Your task to perform on an android device: Open the FunEasyLearn app and change the name to Global in the profile details 
Image 0: 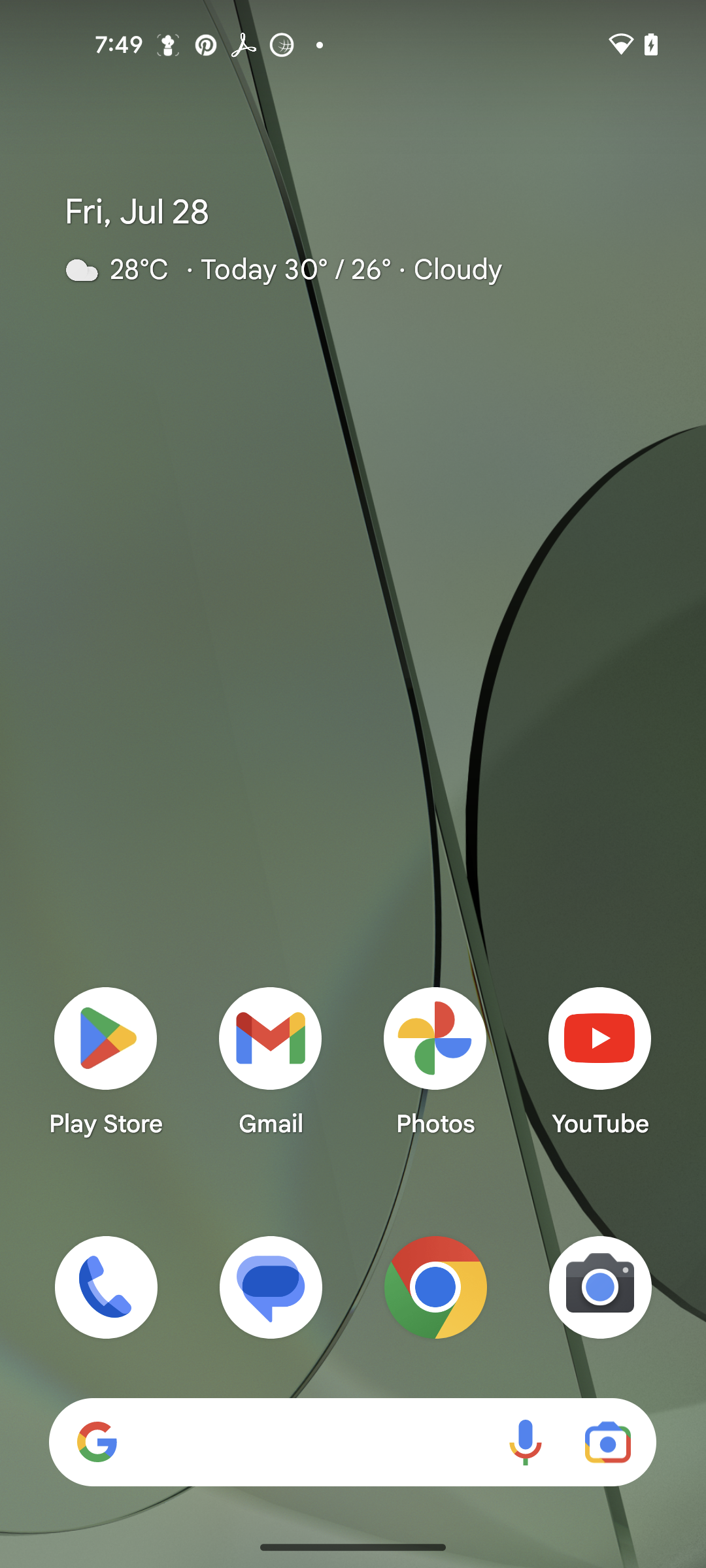
Open the FunEasyLearn app
Step 0: open app "FunEasyLearn"
Image 1: 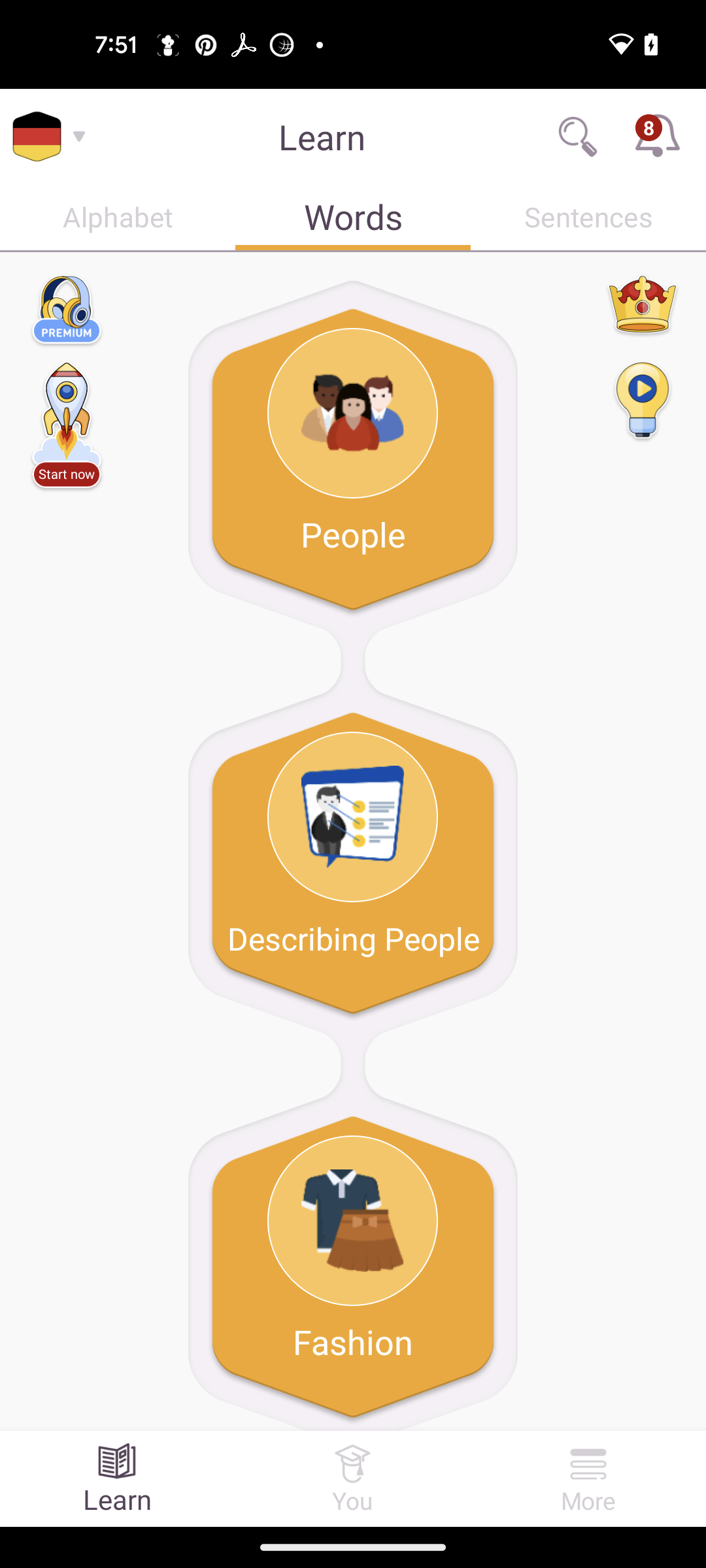
go to You tab
Step 1: click (353, 1478)
Image 2: 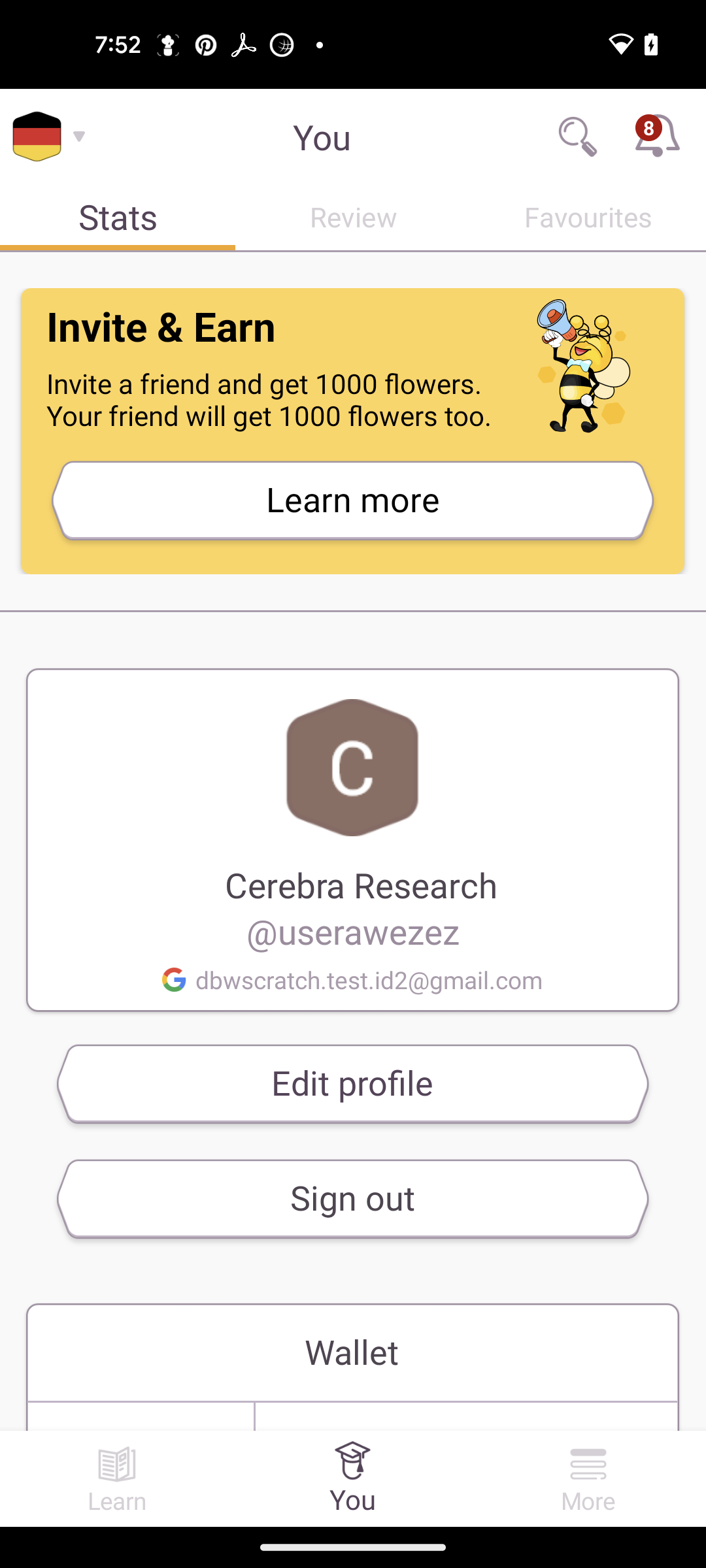
click on edit profile
Step 2: click (352, 1083)
Image 3: 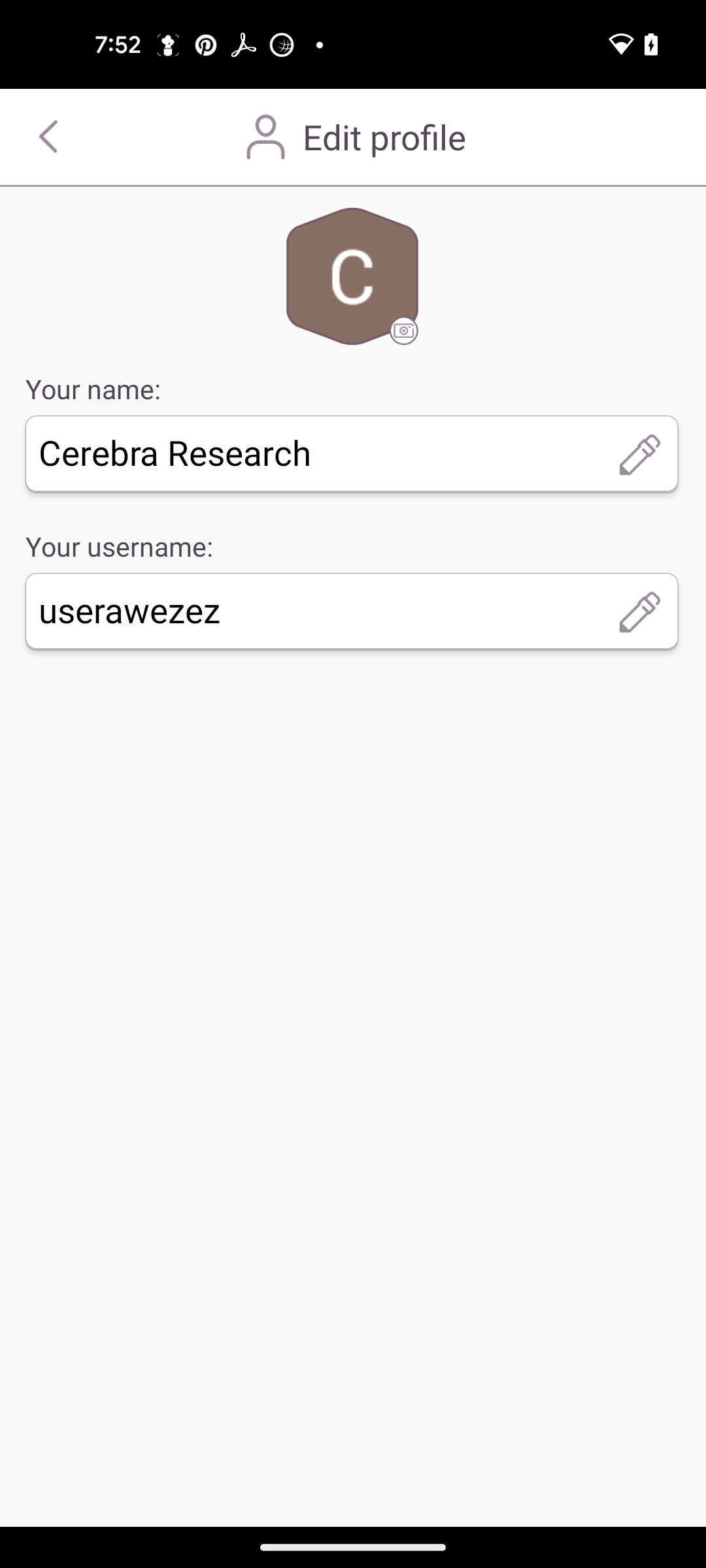
click on edit your name
Step 3: click (286, 452)
Image 4: 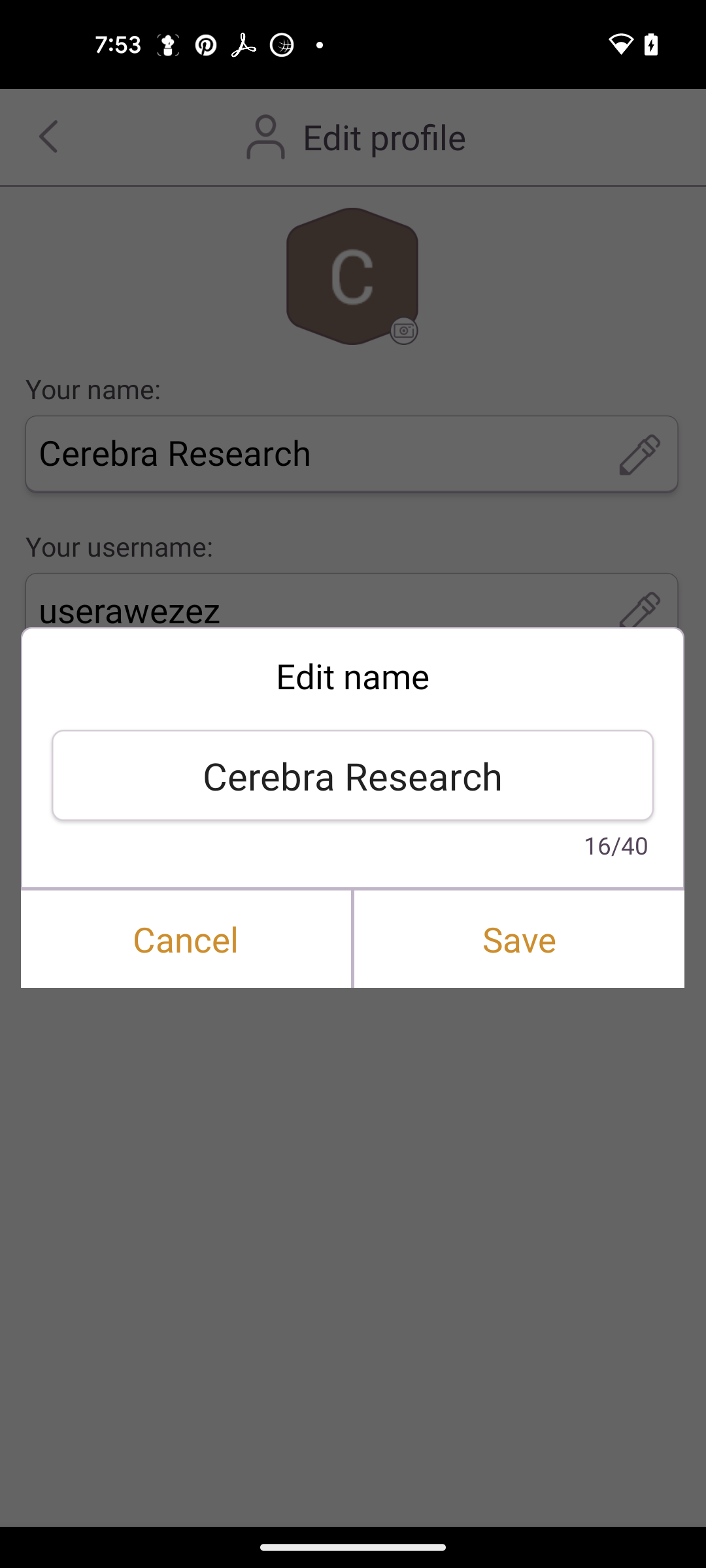
click on edit name
Step 4: click (352, 776)
Image 5: 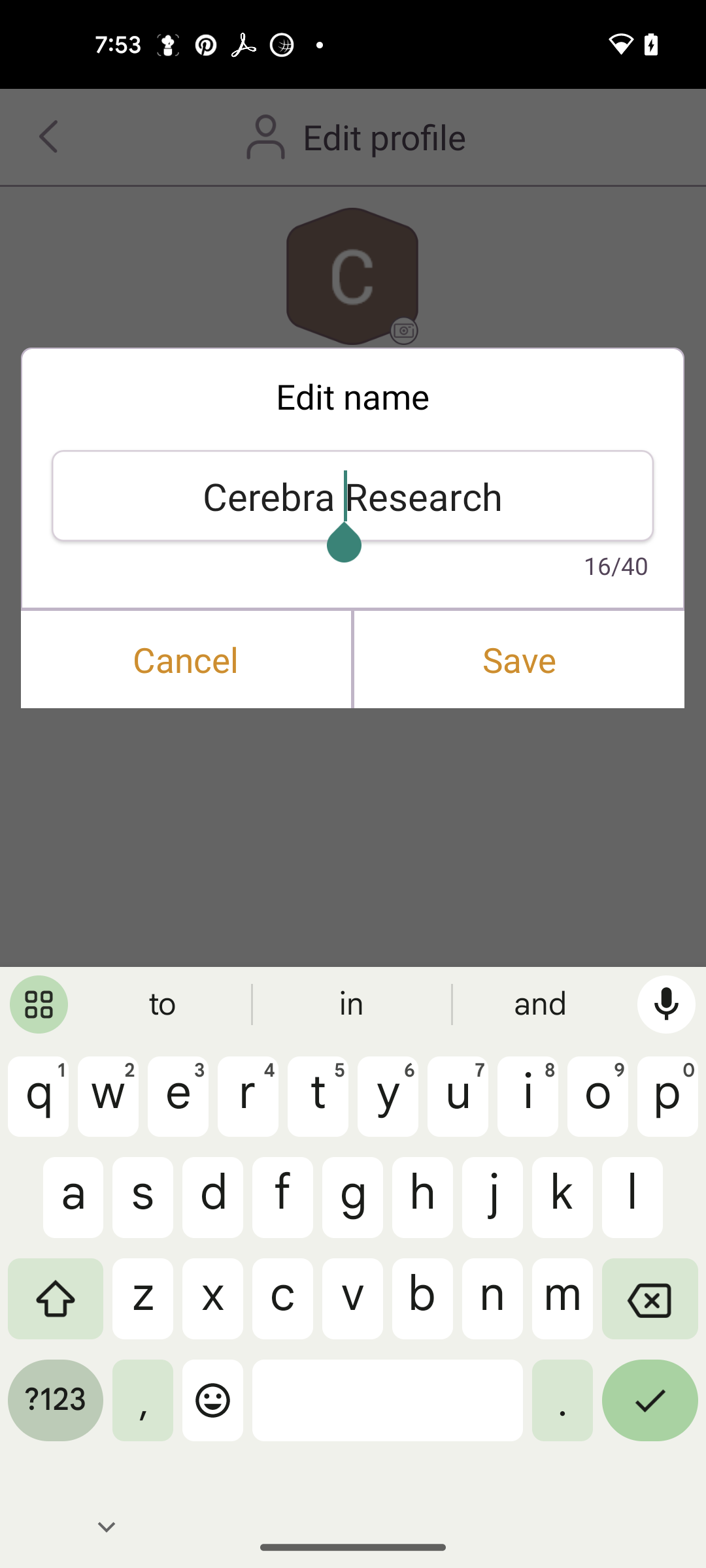
enter name as Global
Step 5: type "Global"